Your task to perform on an android device: In the Meditopia app, I would like to listen to the Sleep Meditation so i can have a peaceful night's rest.
Image 0: 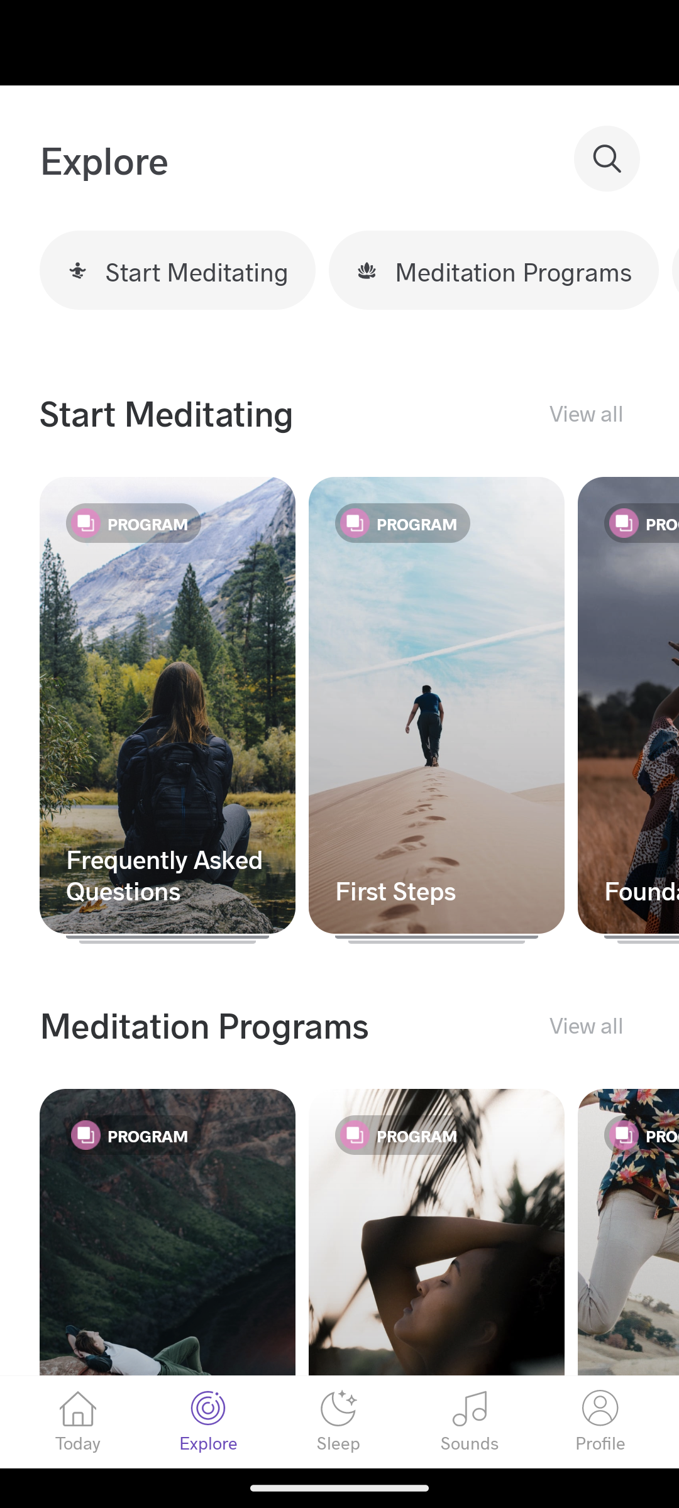
Click on the Today tab
Step 0: click (78, 1422)
Image 1: 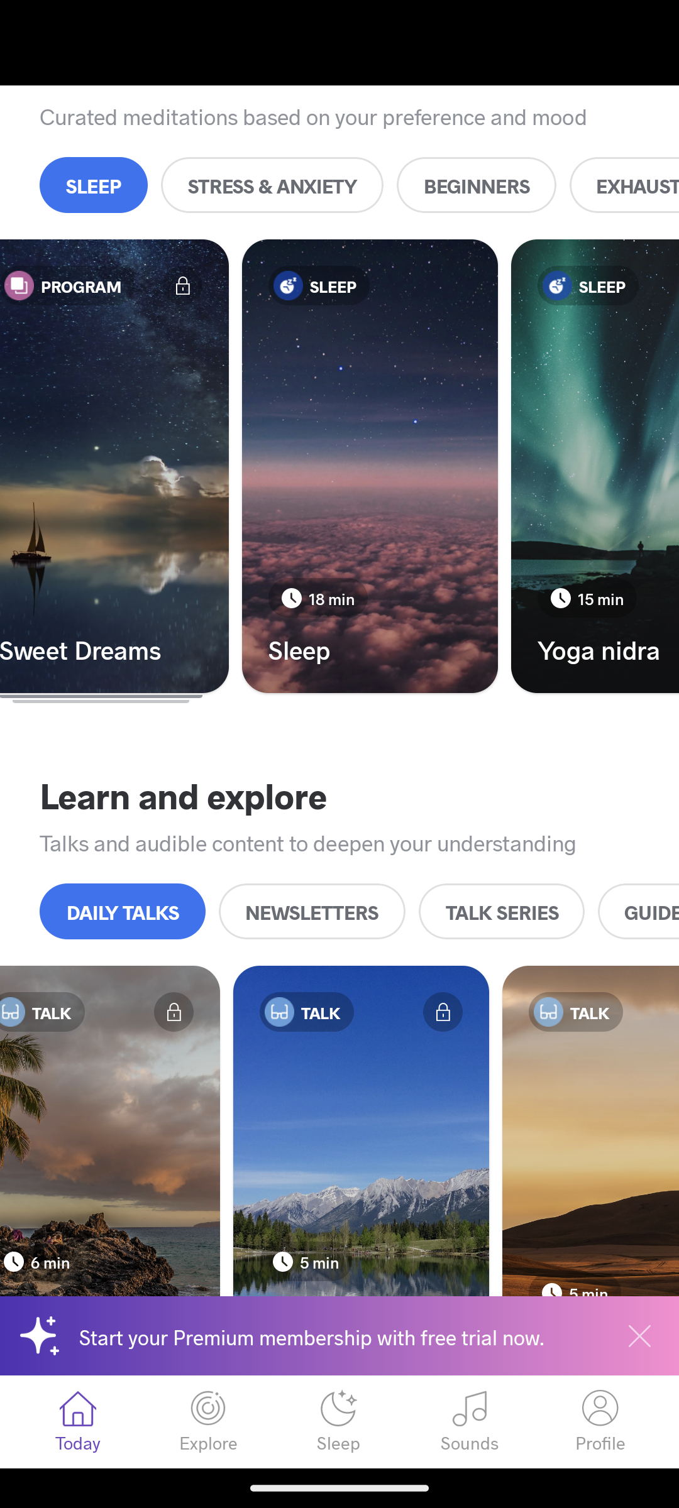
Click on the Sleep meditation 
Step 1: click (369, 466)